Your task to perform on an android device: Add " boAt wireless Bluetooth speaker" to the cart.
Image 0: 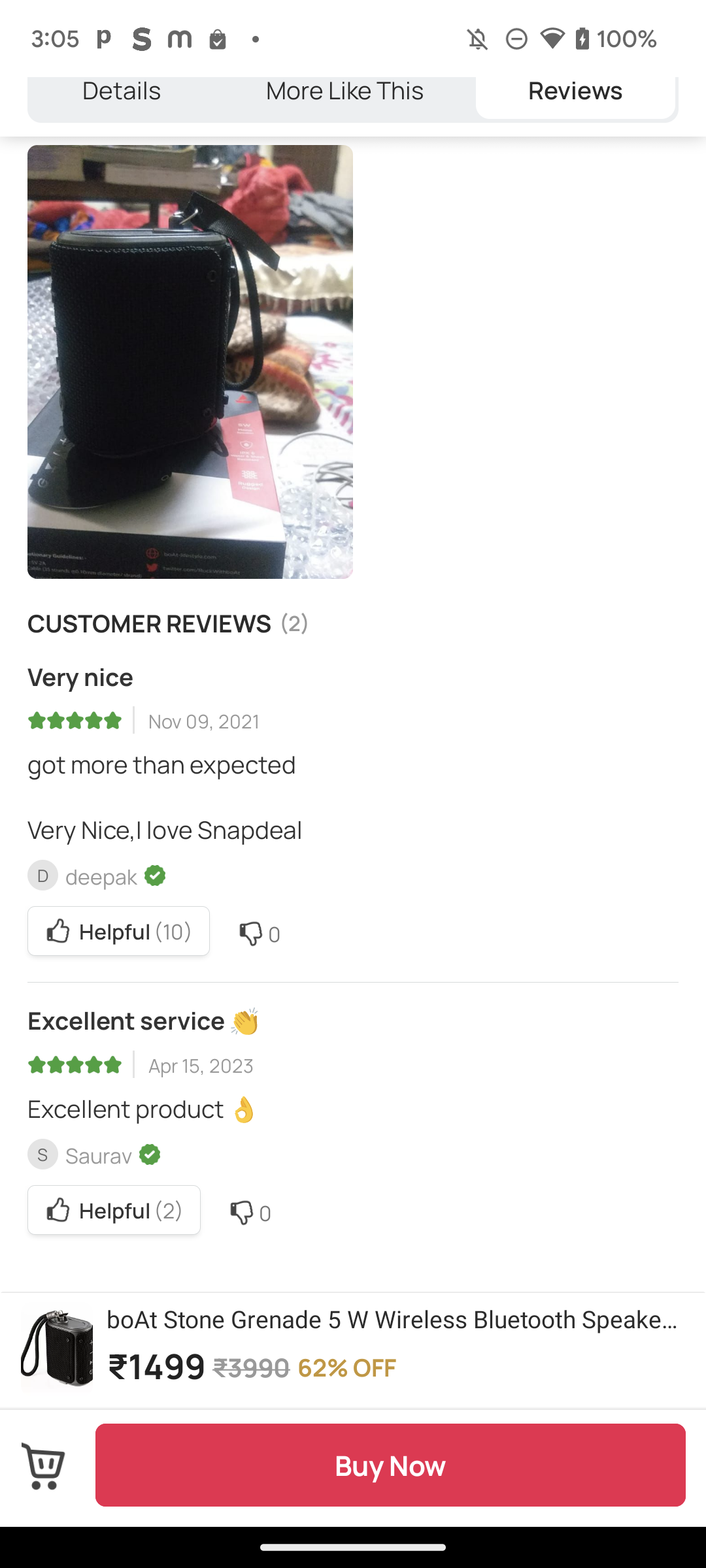
Click on the cart icon at the bottom left of the screen.
Step 0: click (33, 1482)